Your task to perform on an android device: I want to look into my shopping cart so as to proceed with further processing in the FreshtoHome  app.
Image 0: 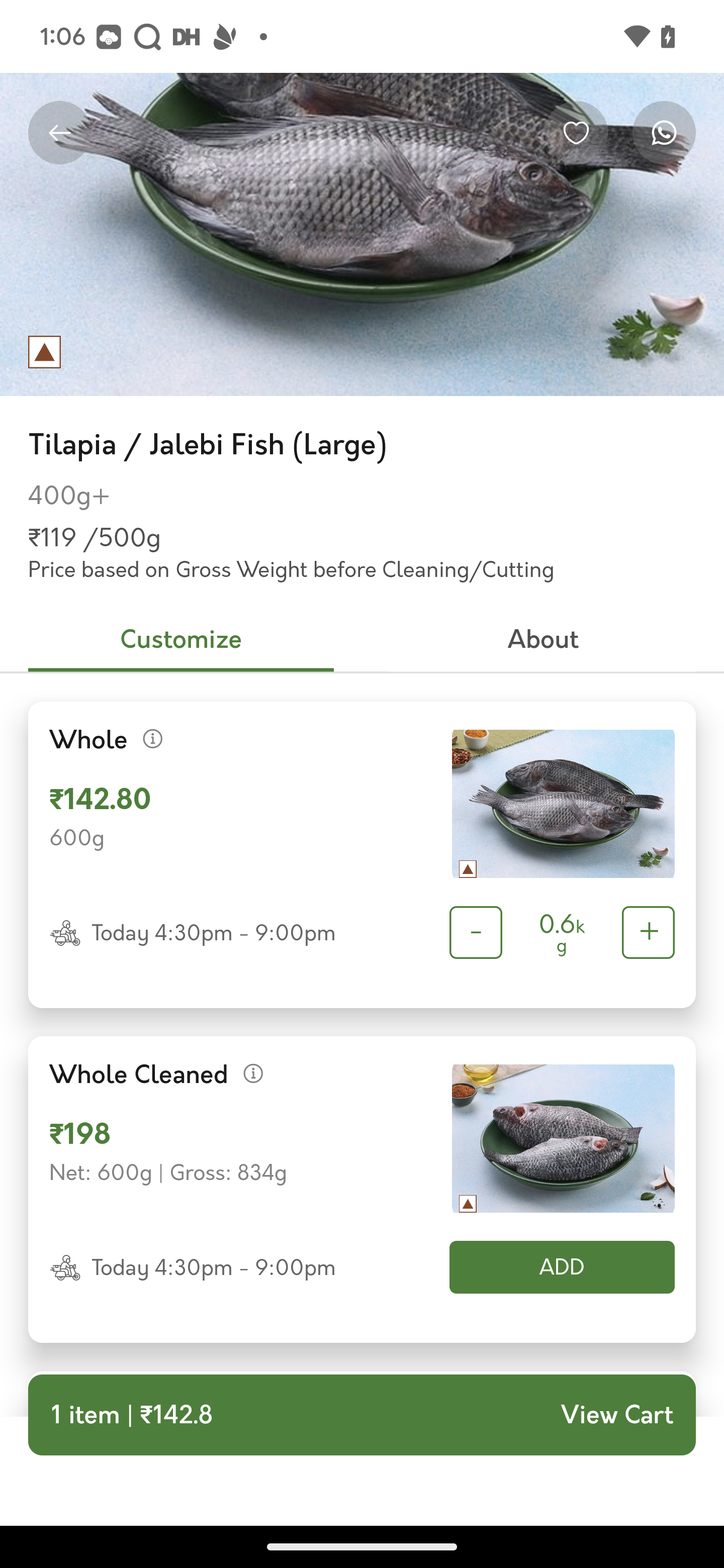
Click on the view cart option
Step 0: click (616, 1415)